Your task to perform on an android device: Use the gmail address karin.iversen@example.com to send Karin information about the bus that leaves at 13:32 p.m
Image 0: 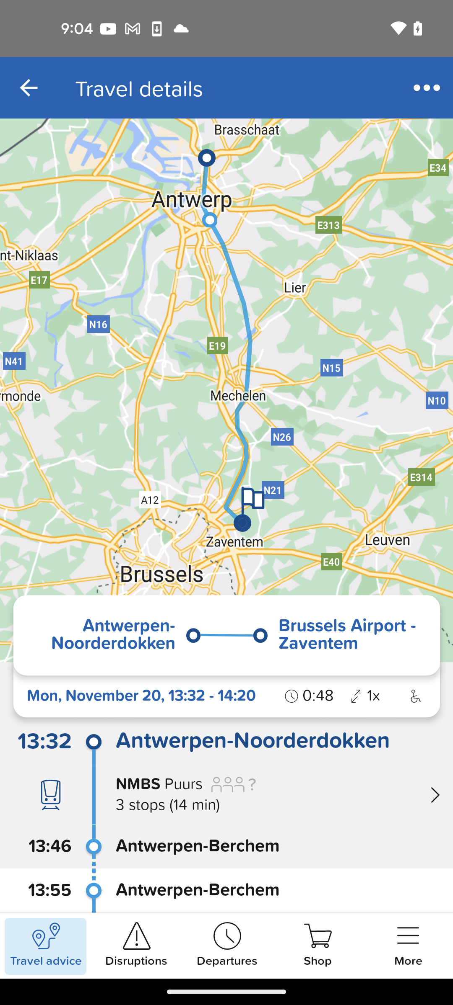
Tap on the three dots menu icon at the top right corner of the screen
Step 0: click (426, 87)
Image 1: 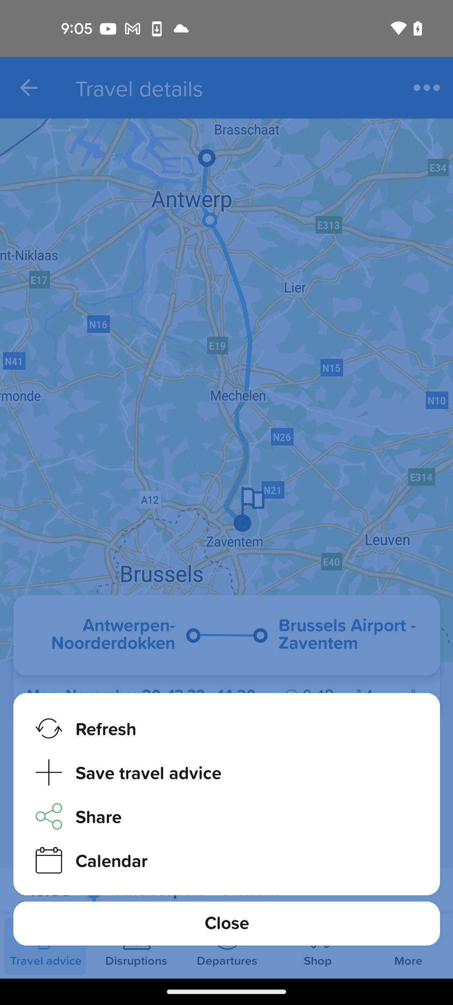
Tap on the share option
Step 1: click (98, 816)
Image 2: 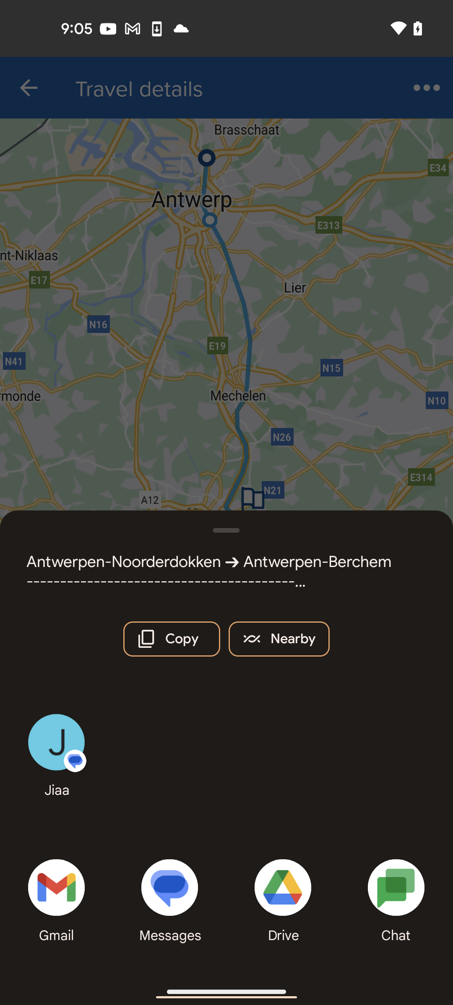
Select the gmail option
Step 2: click (56, 887)
Image 3: 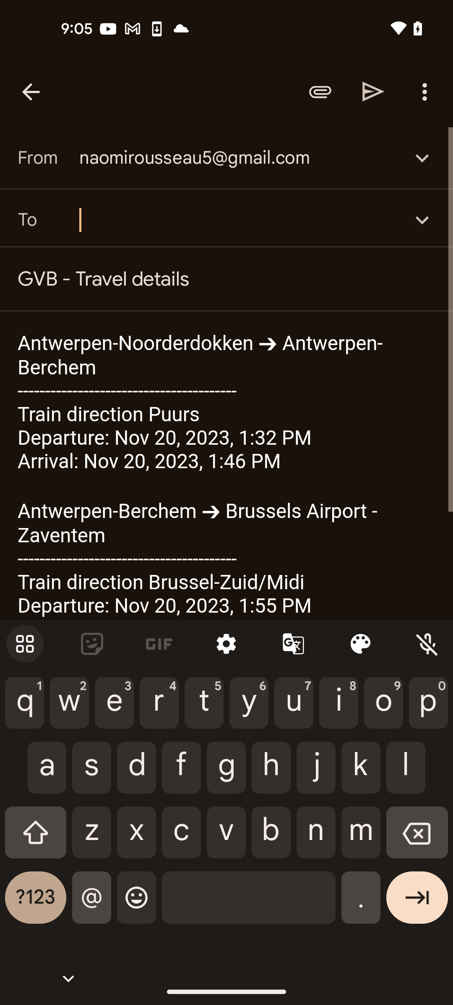
Search the recipient to karin.iversen@example.com
Step 3: type "karin.iversen@example.com"